Your task to perform on an android device: Search note name with India Democracy 
Image 0: 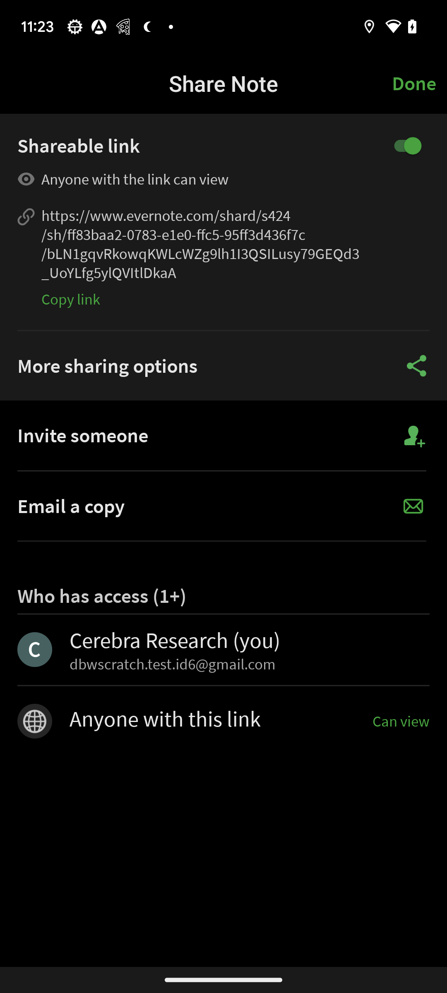
click on the done button at the top right corner of the screen 
Step 0: click (416, 83)
Image 1: 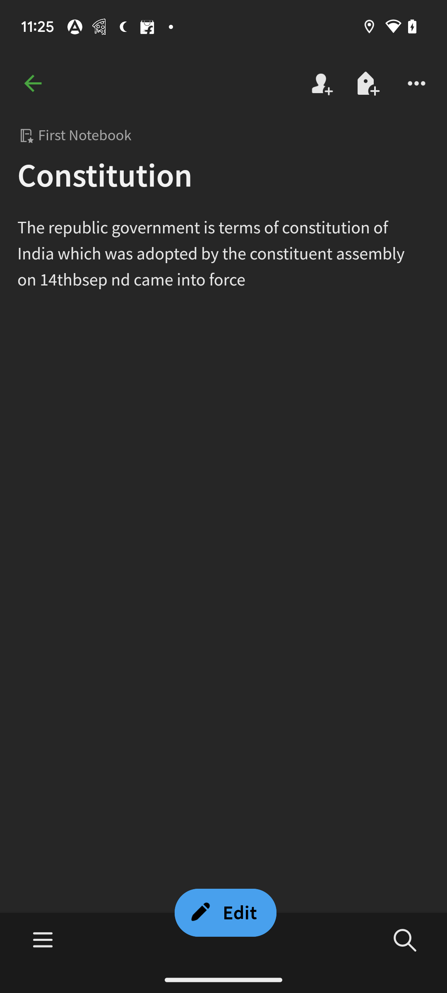
go back to the previous page
Step 1: press back button
Image 2: 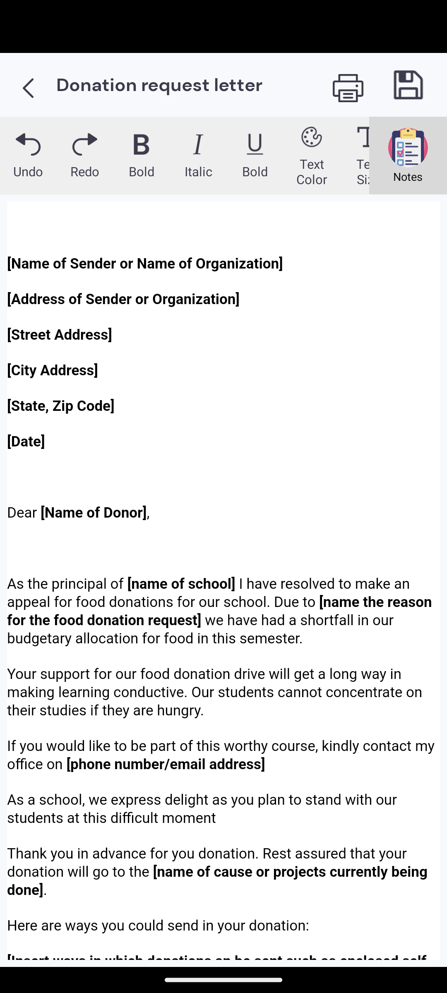
go back to the previous page
Step 2: wait
Image 3: 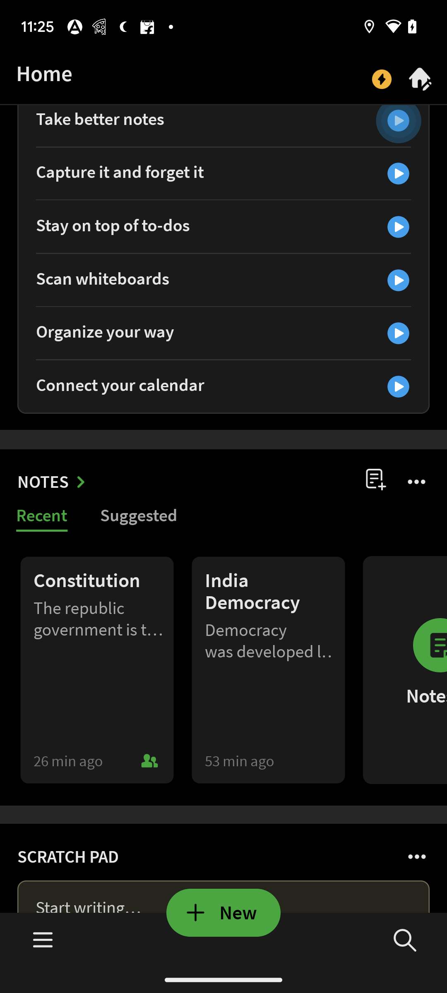
click on the search bar at the bottom of the screen
Step 3: click (404, 940)
Image 4: 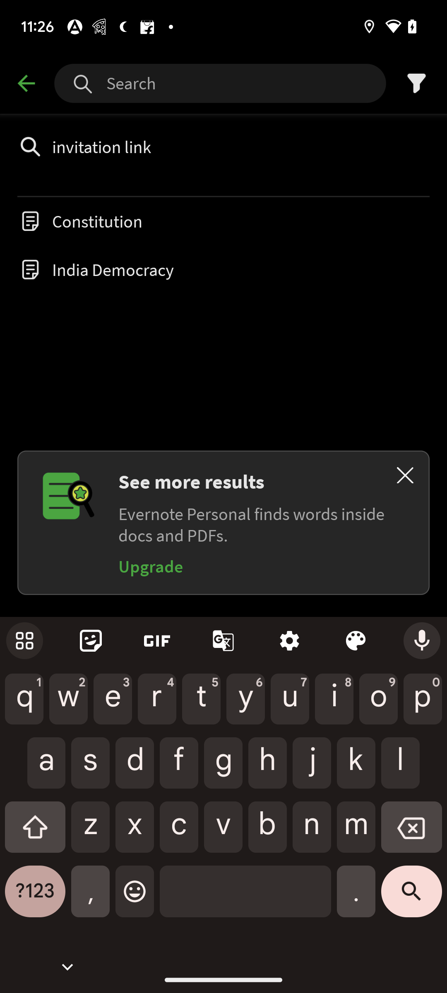
search note India Democracy
Step 4: type "India Democracy"